Your task to perform on an android device: In the Calm app, I would like to listen to the popular story of Meditation The Grand Plan to rise and Shine so i can have a peaceful night's rest.
Image 0: 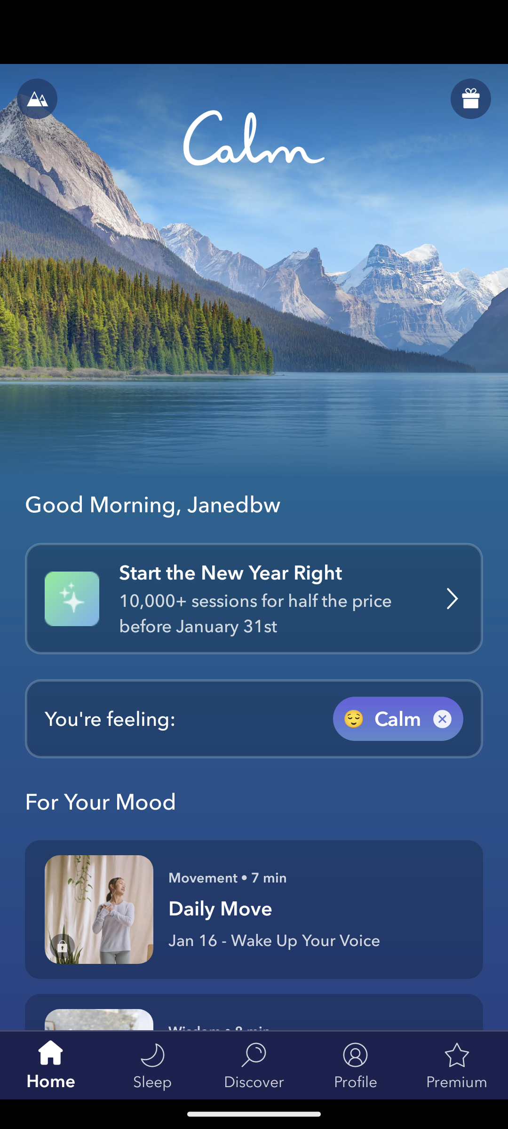
Click on the search icon
Step 0: click (316, 1059)
Image 1: 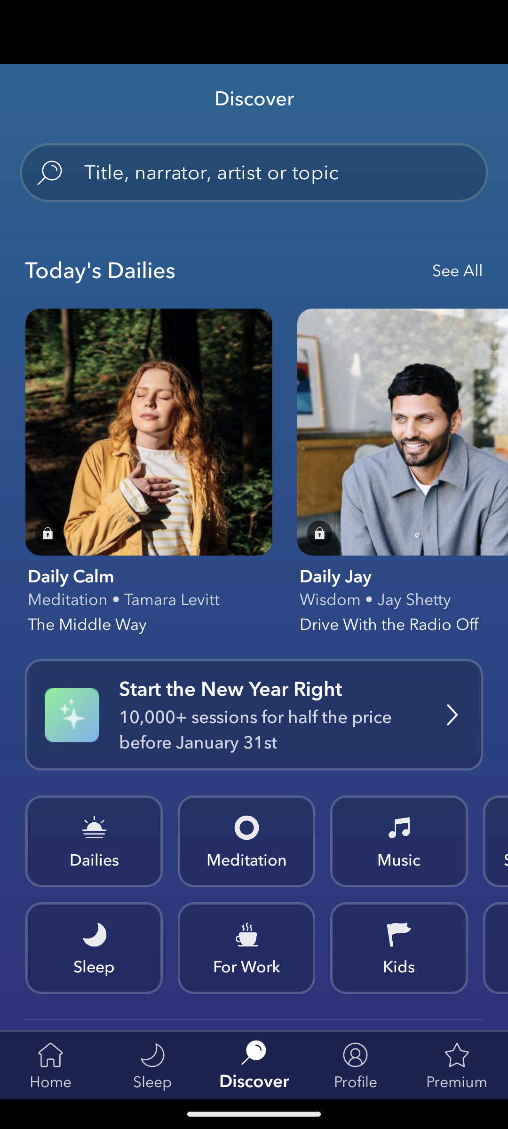
Click on the search bar
Step 1: click (254, 172)
Image 2: 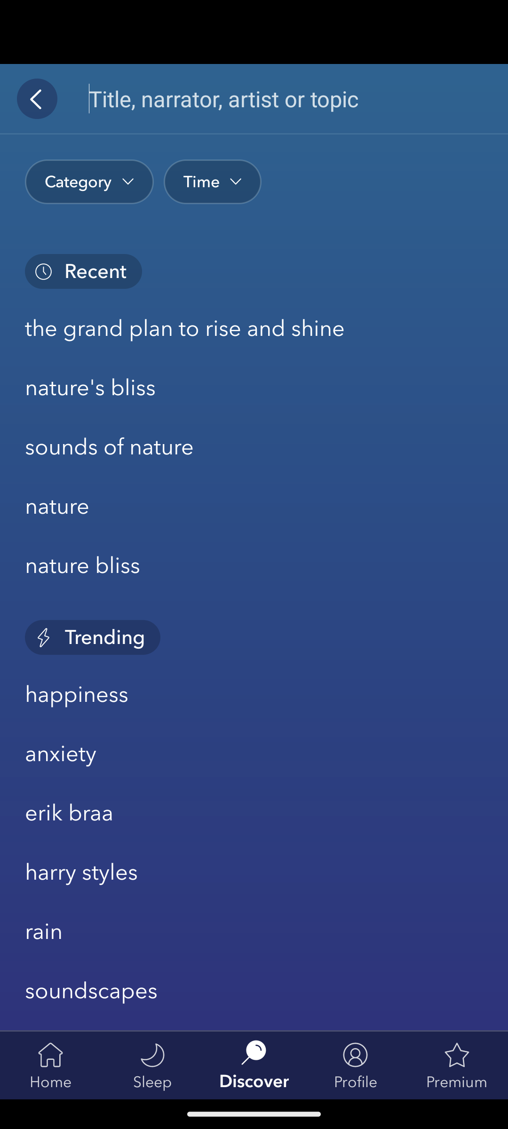
Enter a meditation as The Grand Plan to rise and Shine
Step 2: type "The Grand Plan to rise and Shine"
Image 3: 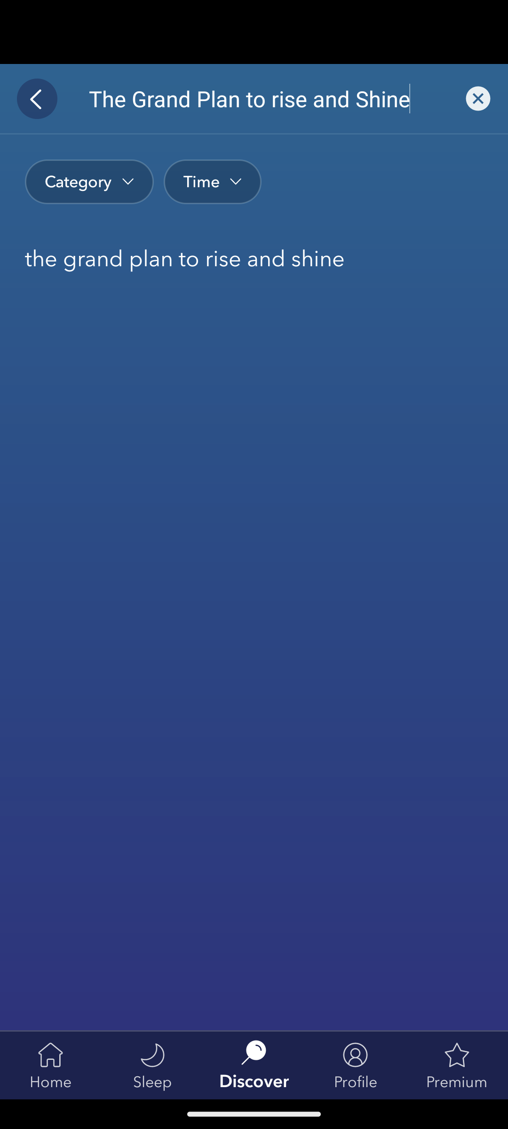
Enter a meditation as The Grand Plan to rise and Shine
Step 3: wait
Image 4: 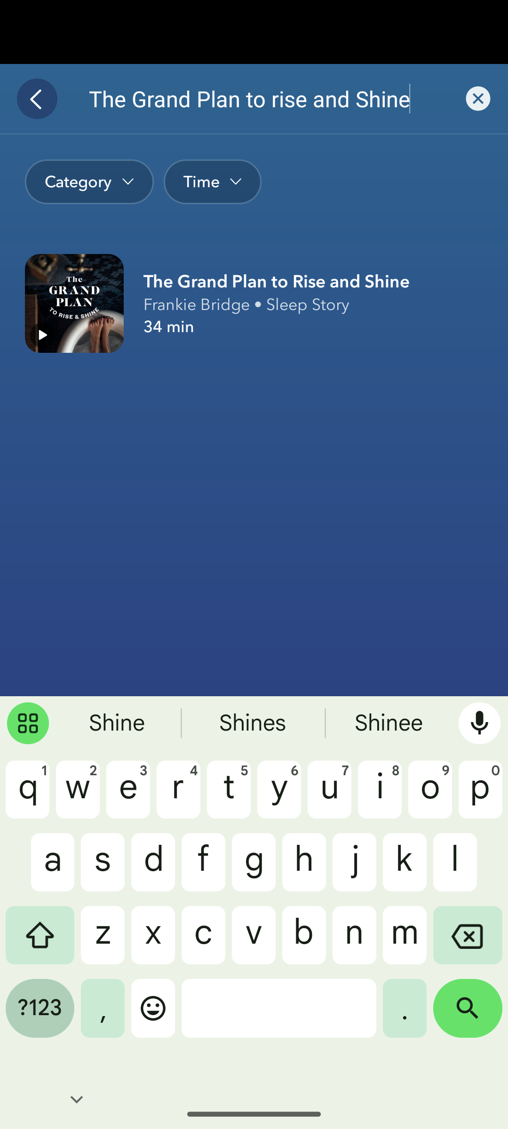
Click on the The Grand Plan to rise
Step 4: click (313, 304)
Image 5: 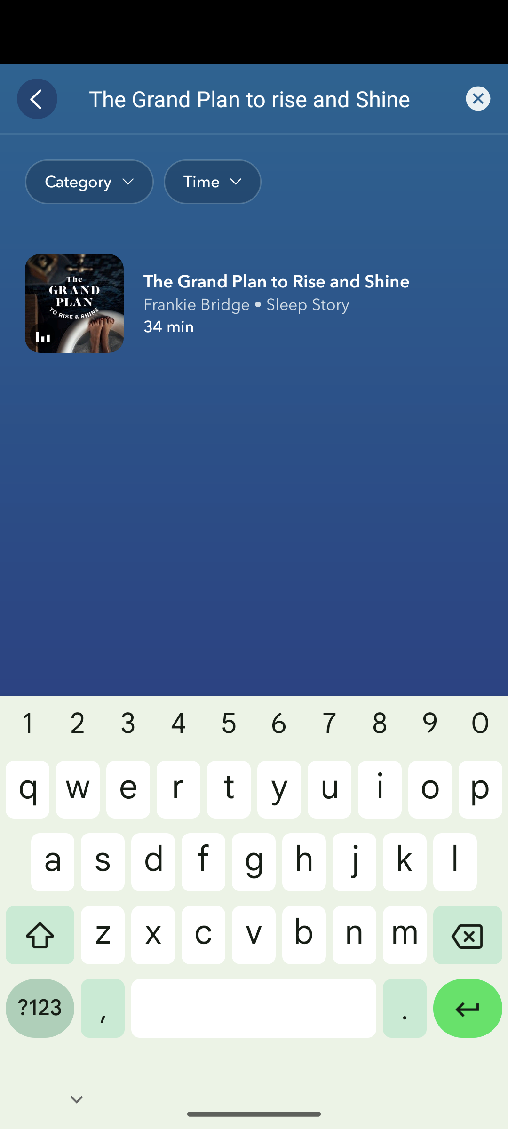
Click on the The Grand Plan to rise
Step 5: wait